Your task to perform on an android device: I want to print my document so that I can read it.
Image 0: 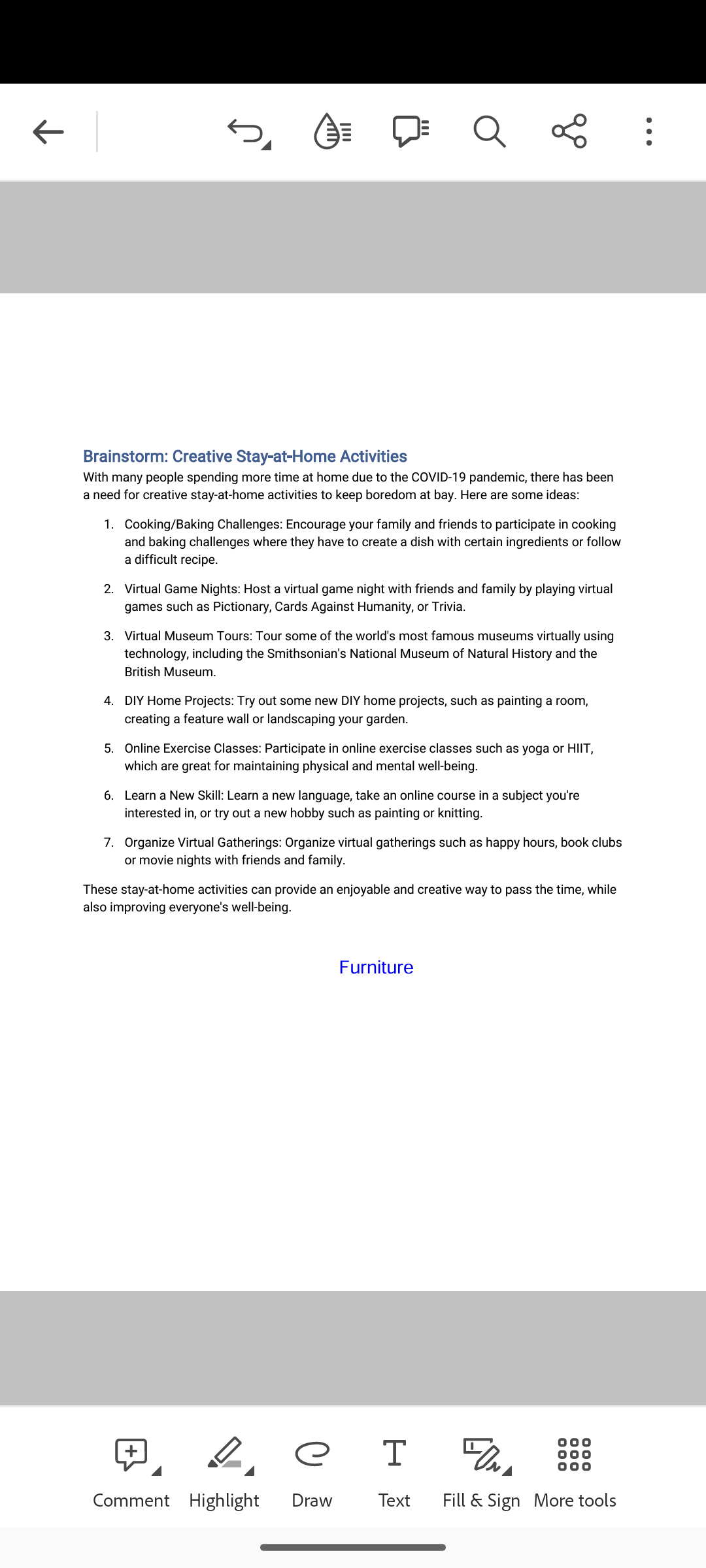
Click on the three dots on the upper right corner of the screen.
Step 0: click (648, 131)
Image 1: 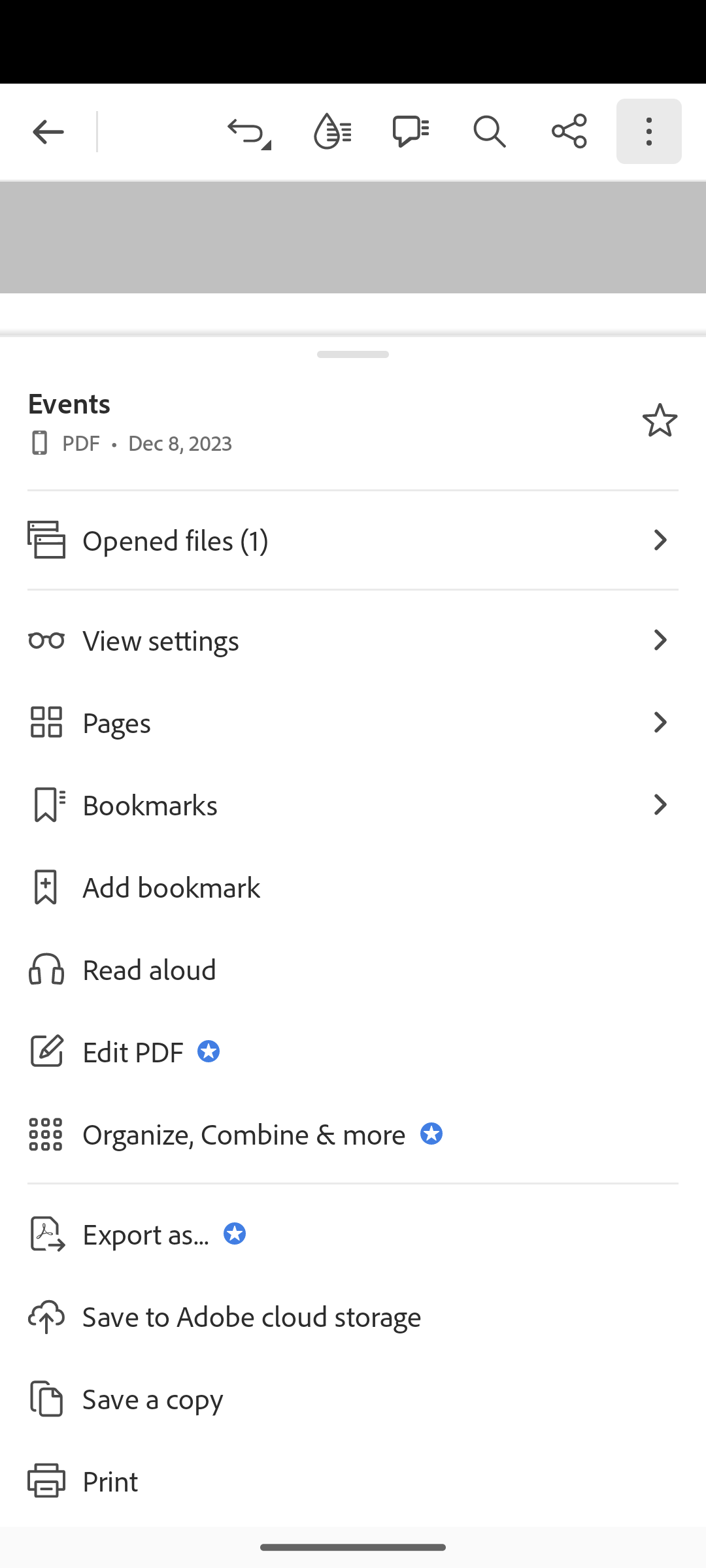
Click on the Print option on the screen.
Step 1: click (116, 1480)
Image 2: 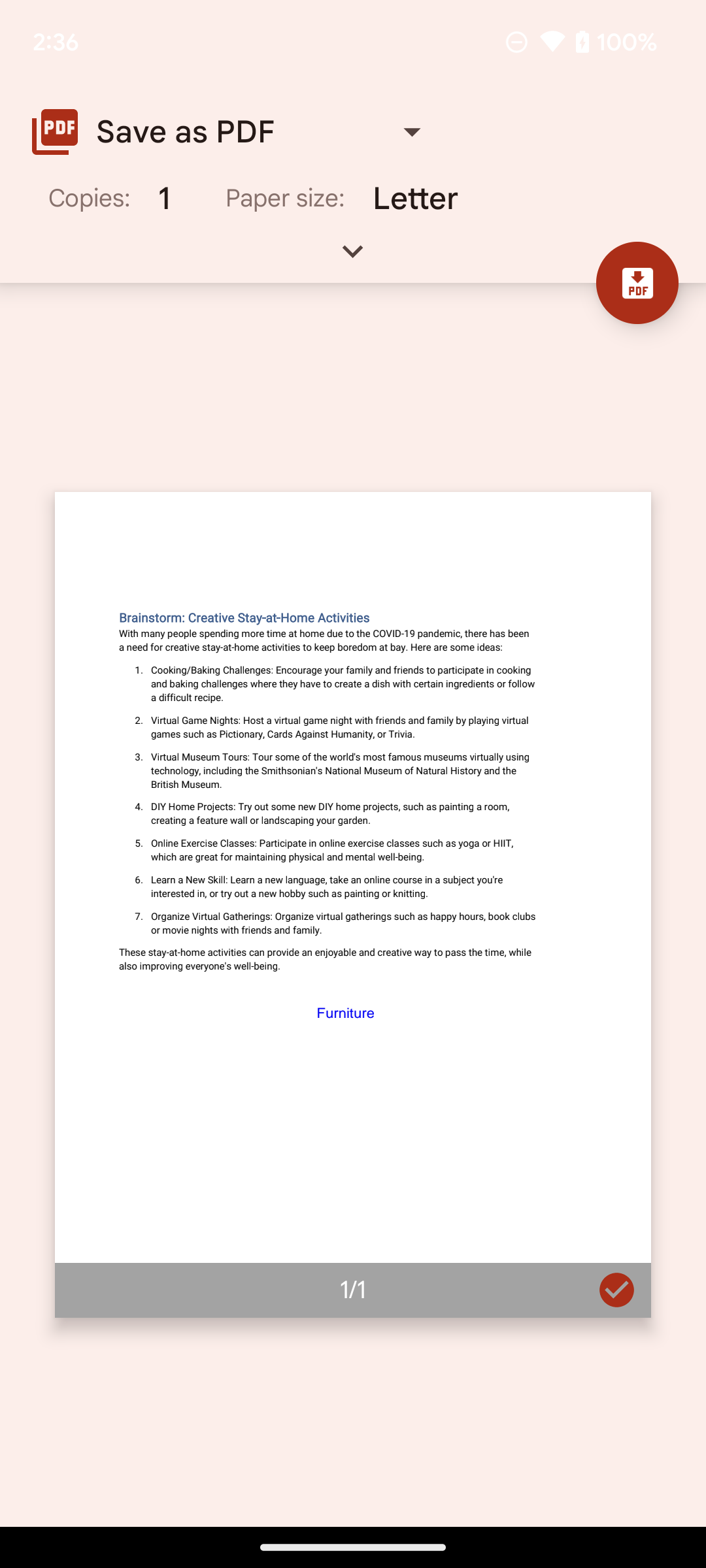
Click on the PDF option on the screen.
Step 2: click (637, 282)
Image 3: 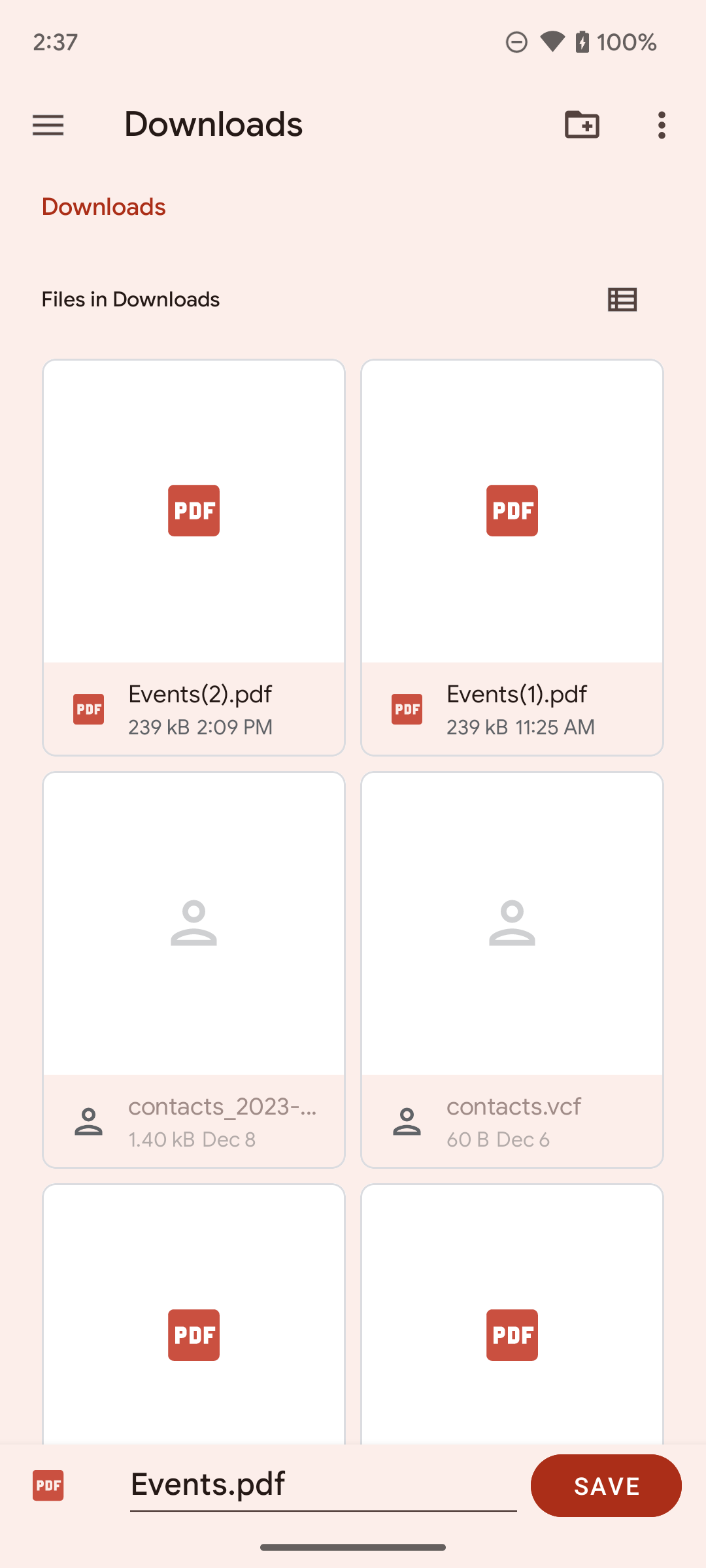
Click on the SAVE option on the screen.
Step 3: click (606, 1485)